Your task to perform on an android device: I'd want to send the nature video to my friend Maria through Gmail at maria.rossi1993@gmail.com in the vimeo app because I'd like to ask her to go for a gardening session with me.
Image 0: 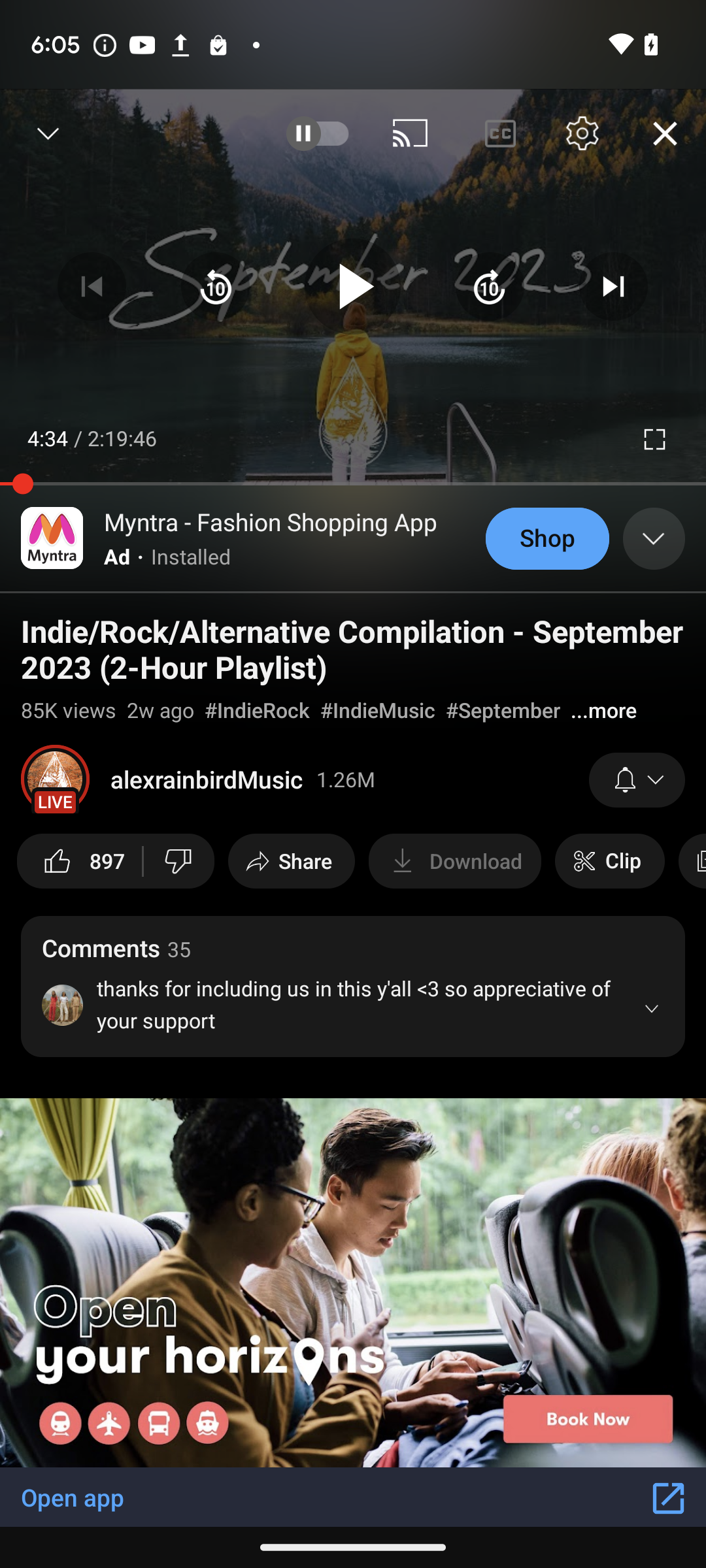
open the vimeo app.
Step 0: open app "Vimeo"
Image 1: 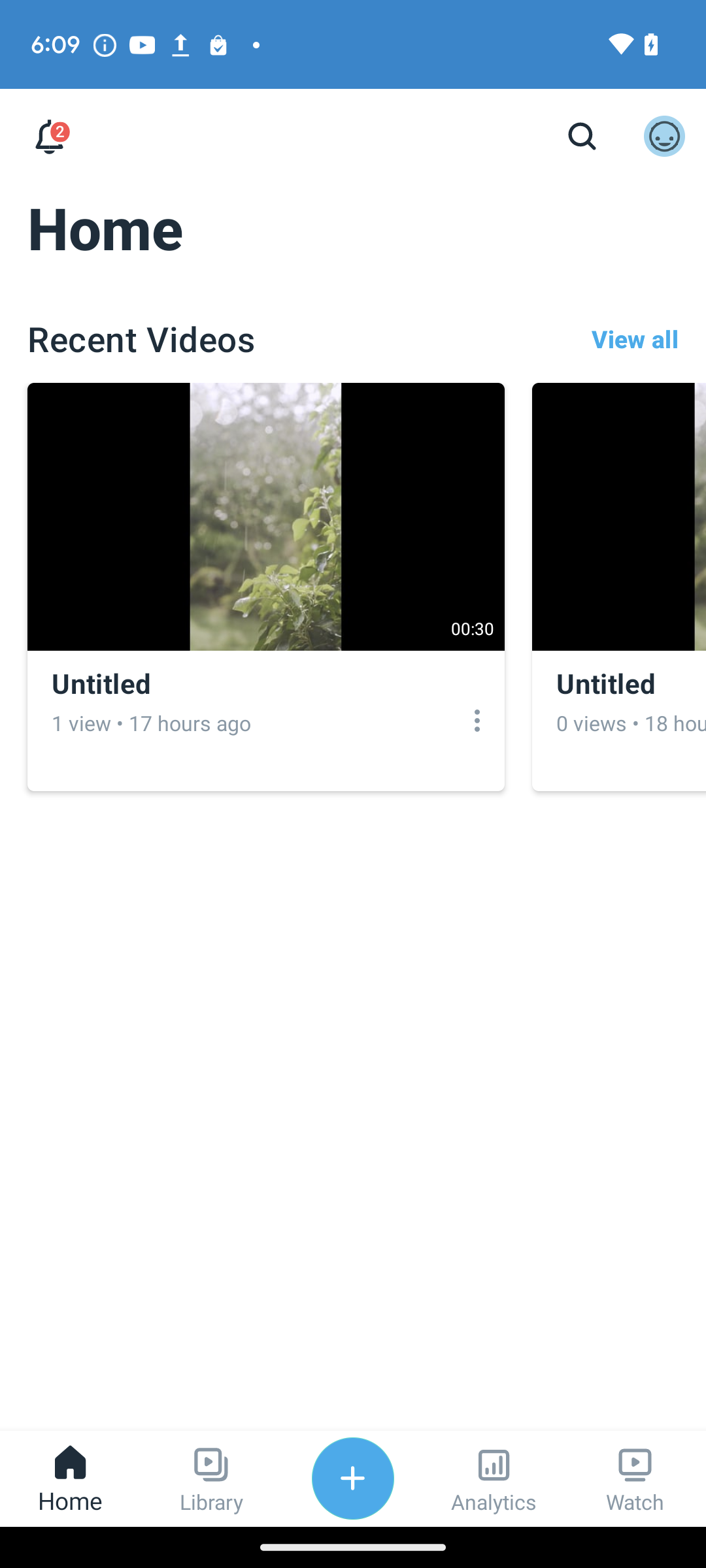
click on the three dot icon of the first video.
Step 1: click (477, 721)
Image 3: 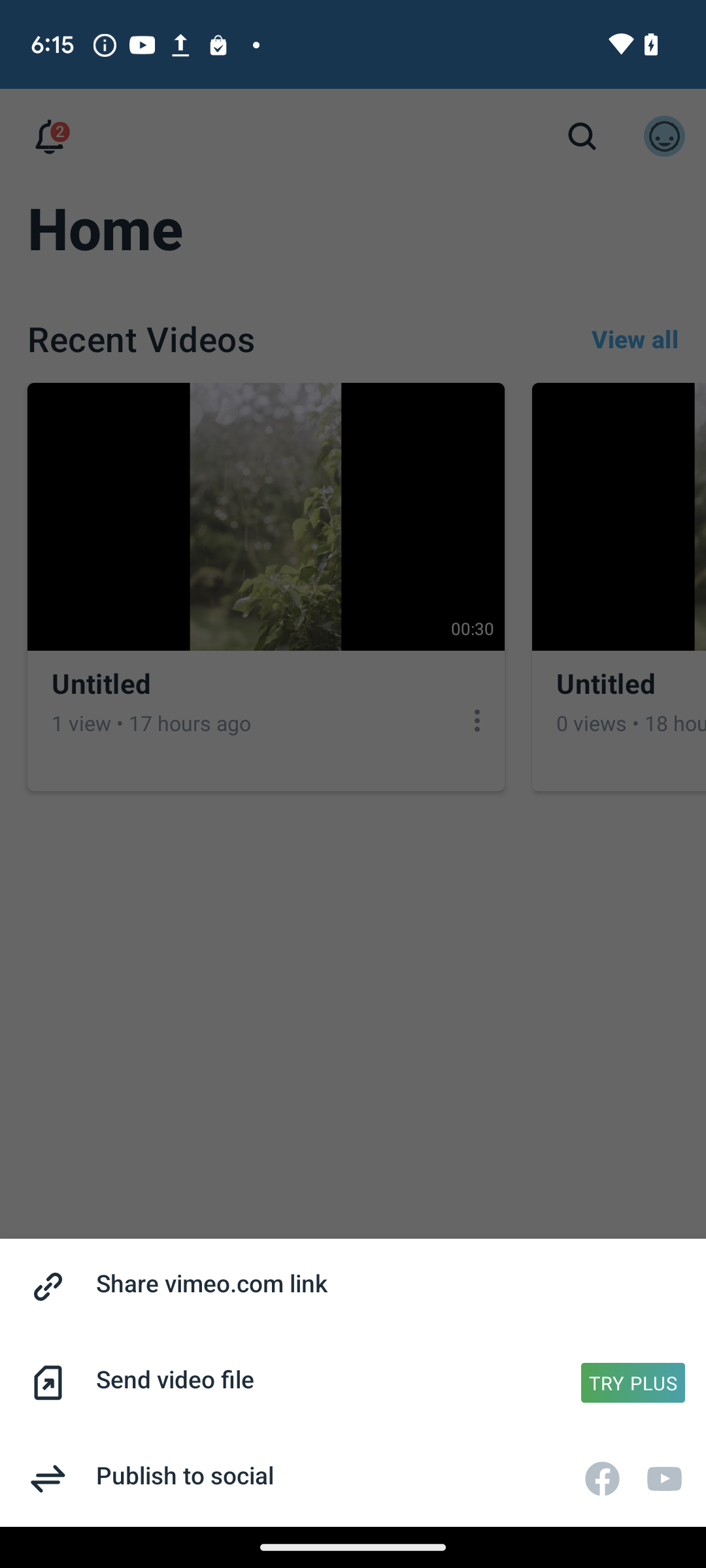
click on the first option on the screen.
Step 3: click (353, 1286)
Image 4: 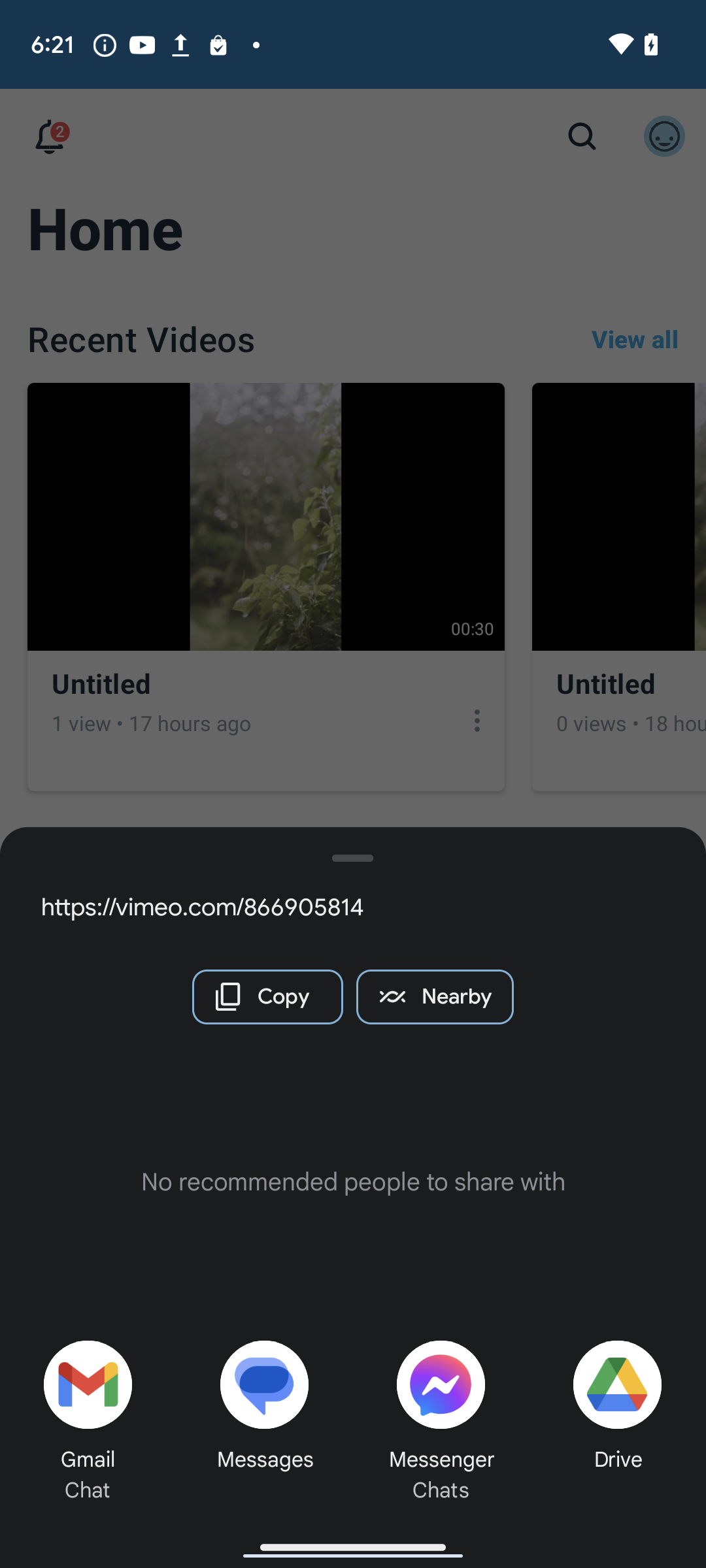
click on the gmail chat option on the bottom left corner of the screen.
Step 4: click (87, 1384)
Image 5: 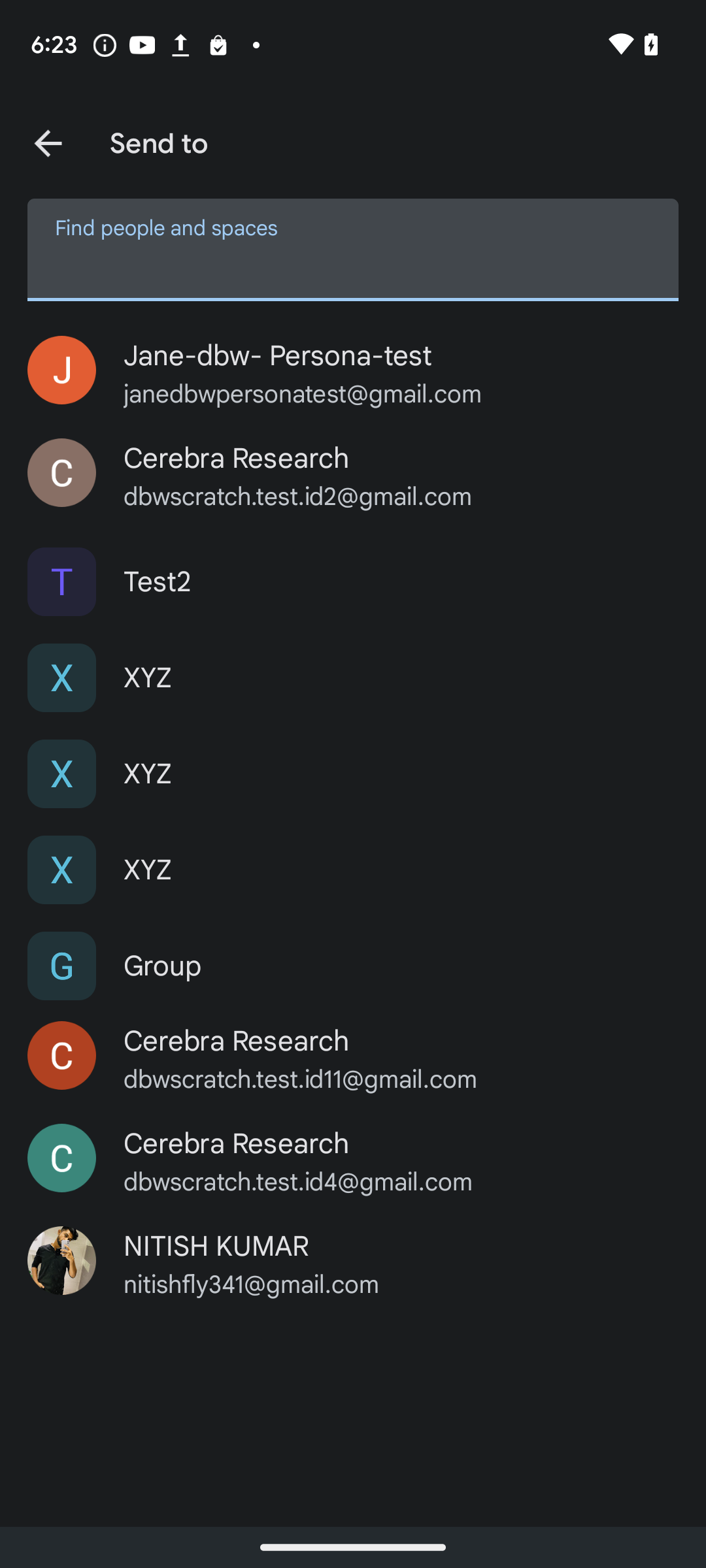
type the maria.rossi1993@gmail.com as the recipient id.
Step 5: type "maria.rossi1993@gmail.com"
Image 6: 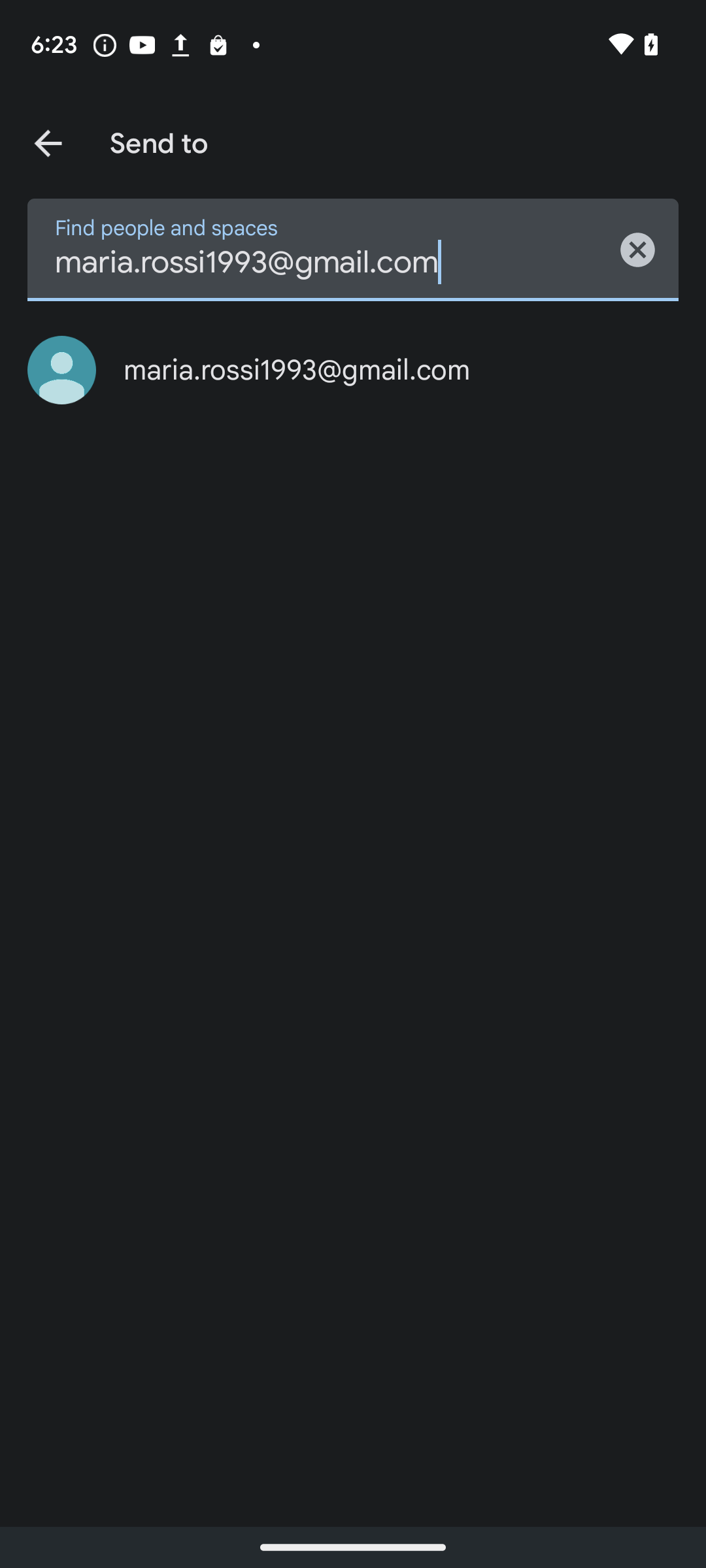
click on the suggested email id maria.rossi1993@gmail.com
Step 6: click (414, 370)
Image 7: 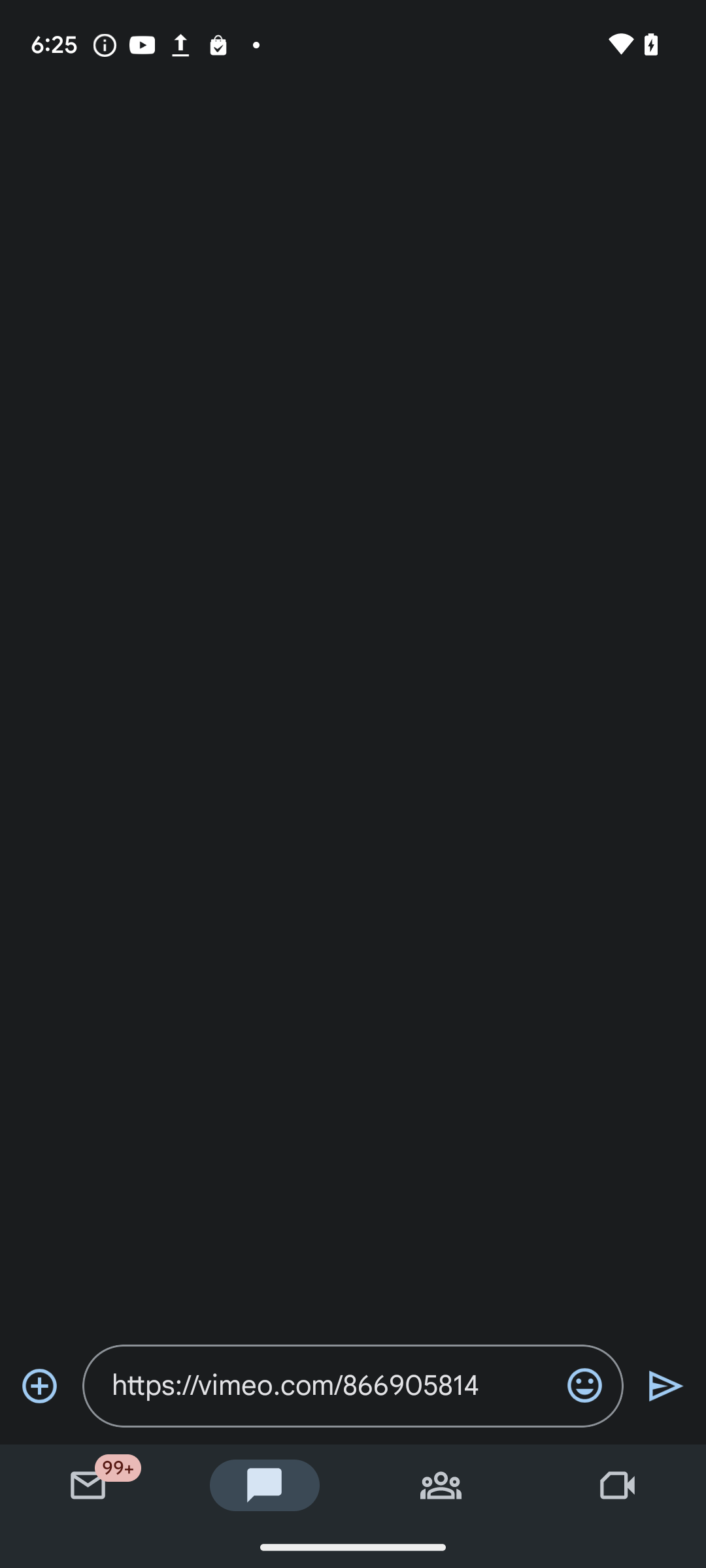
click on the suggested email id maria.rossi1993@gmail.com
Step 7: wait
Image 8: 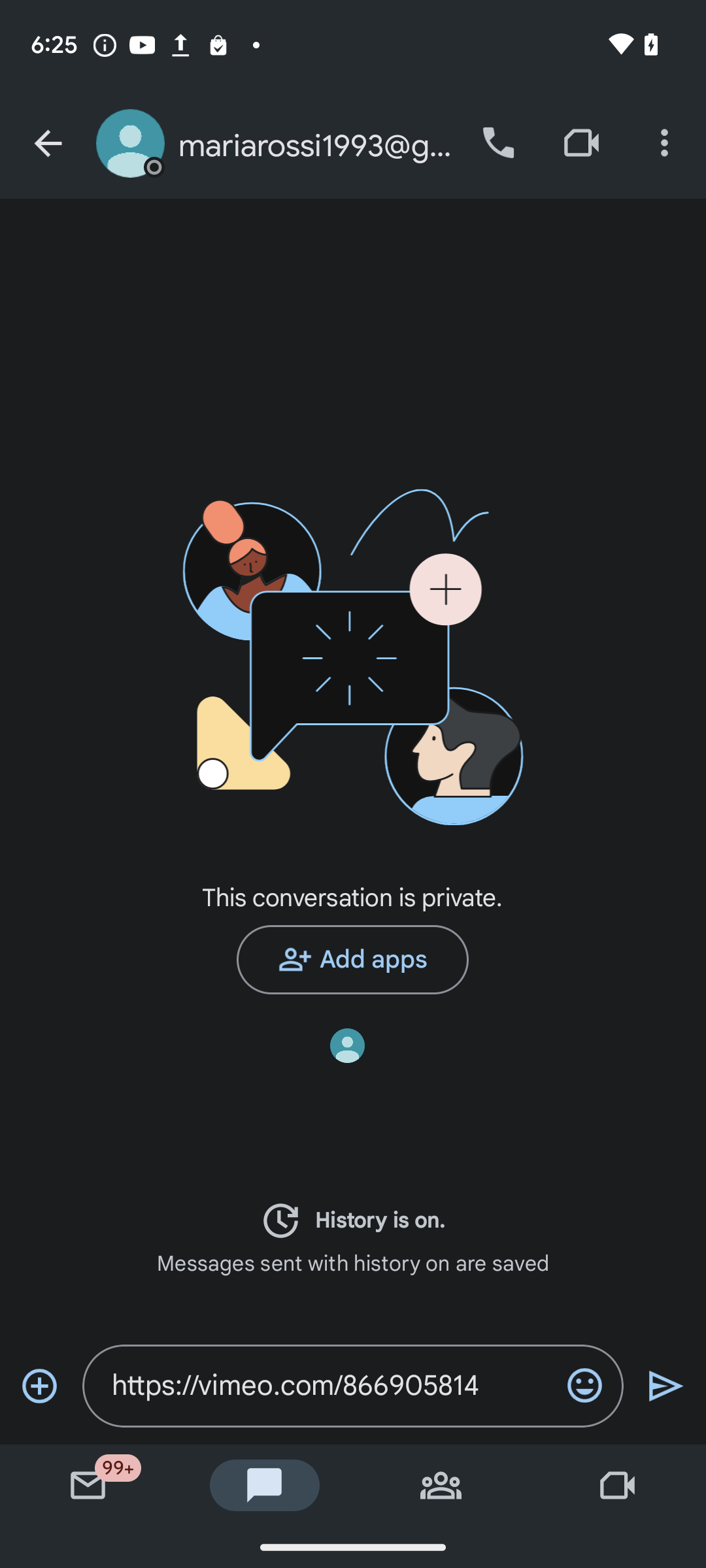
click on the sent icon to send the video.
Step 8: click (666, 1386)